Your task to perform on an android device: On the Joom app, search for women's shoes.
Image 0: 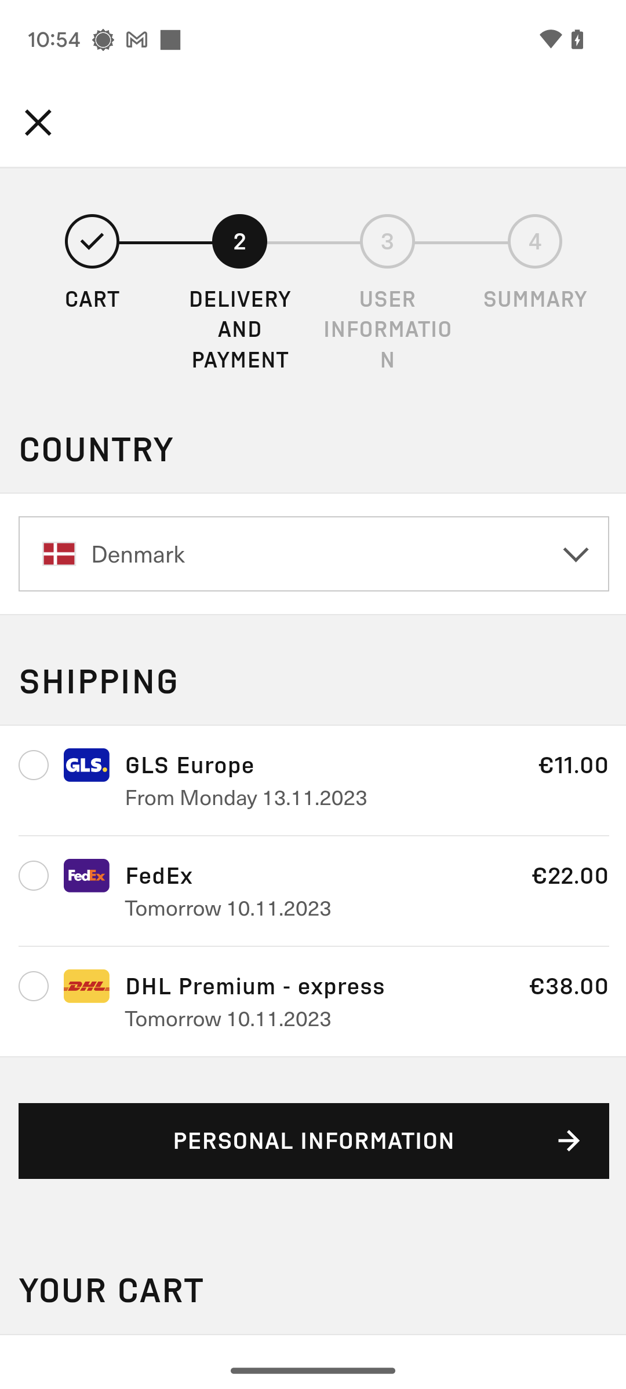
Open the Joom app.
Step 0: open app "Joom"
Image 1: 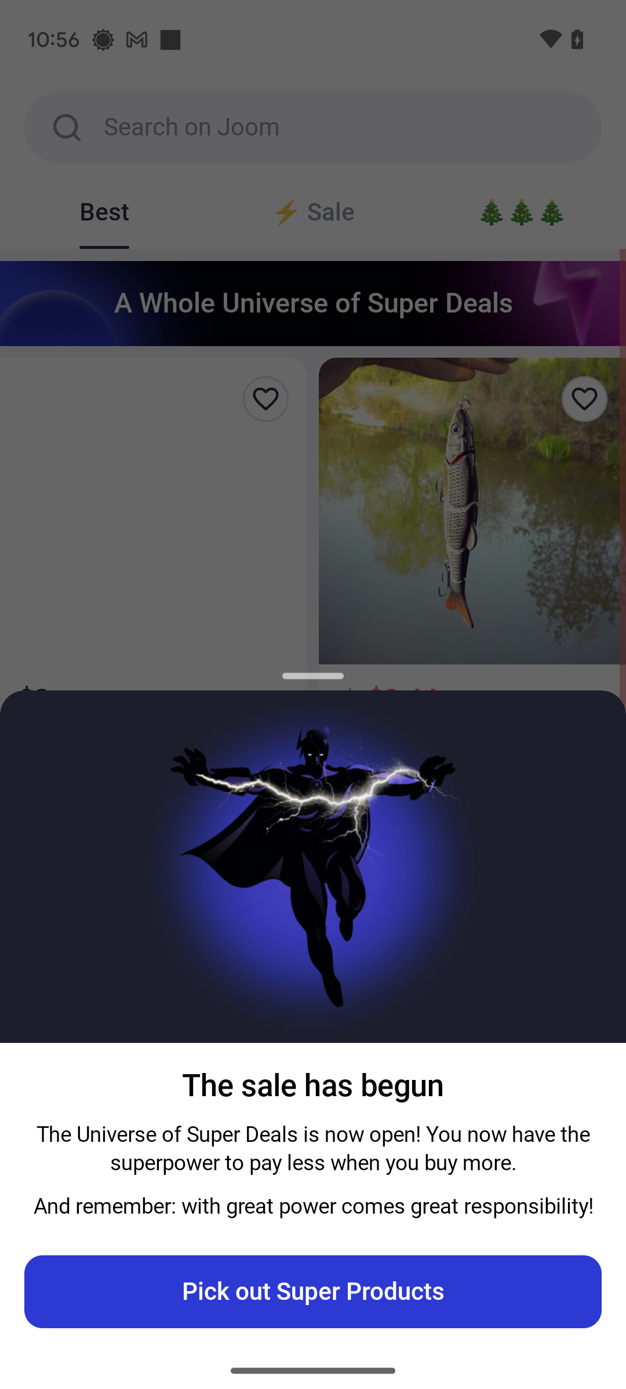
Open the Joom app.
Step 1: wait
Image 2: 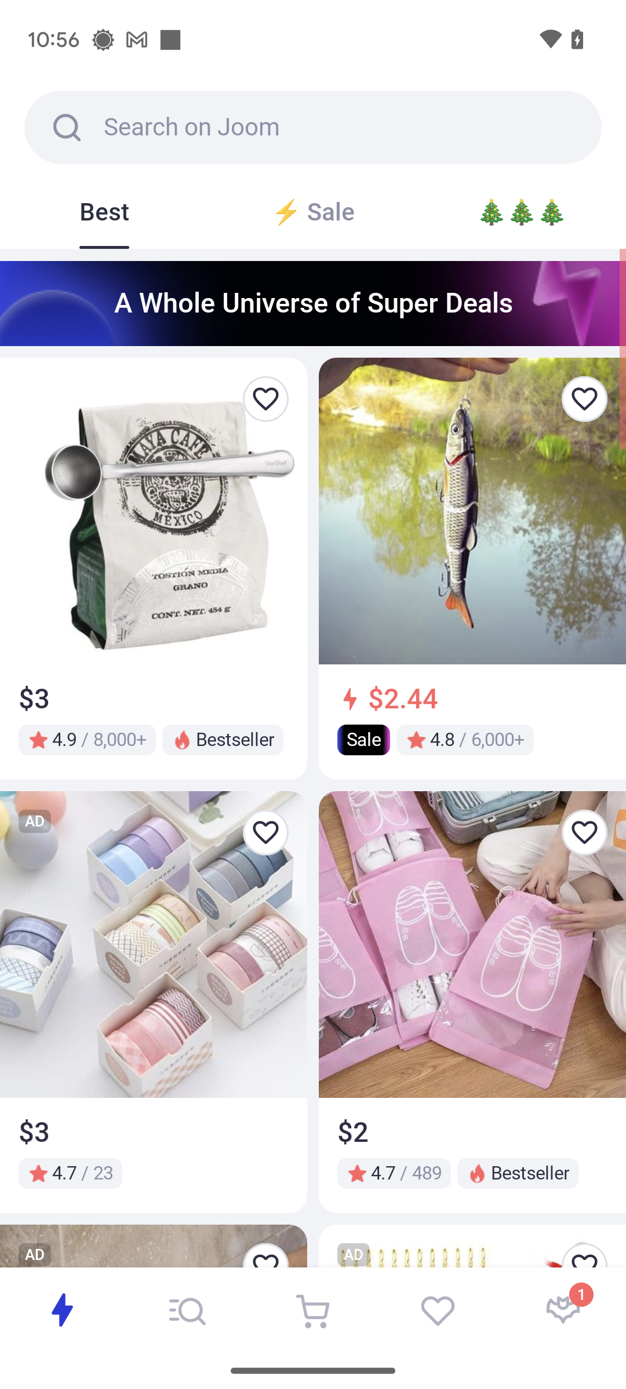
Click on the search bar at the top of the screen.
Step 2: click (352, 127)
Image 3: 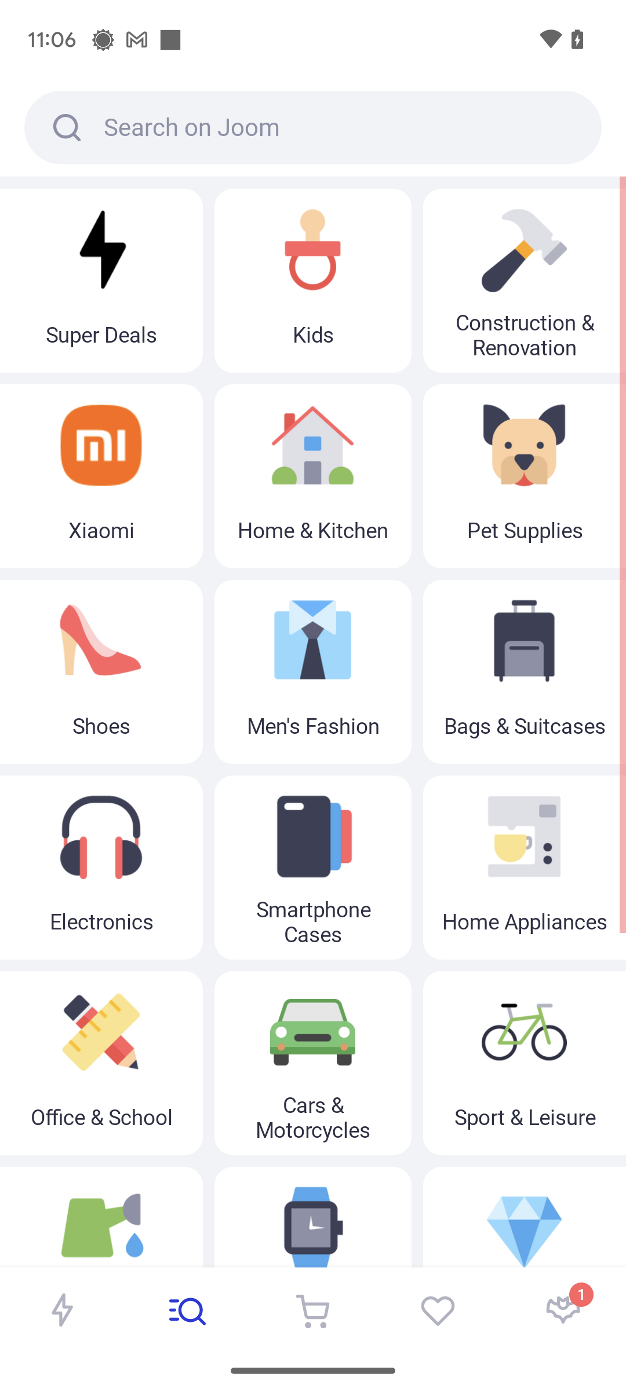
Click on the search bar at the top of the screen.
Step 3: click (352, 127)
Image 5: 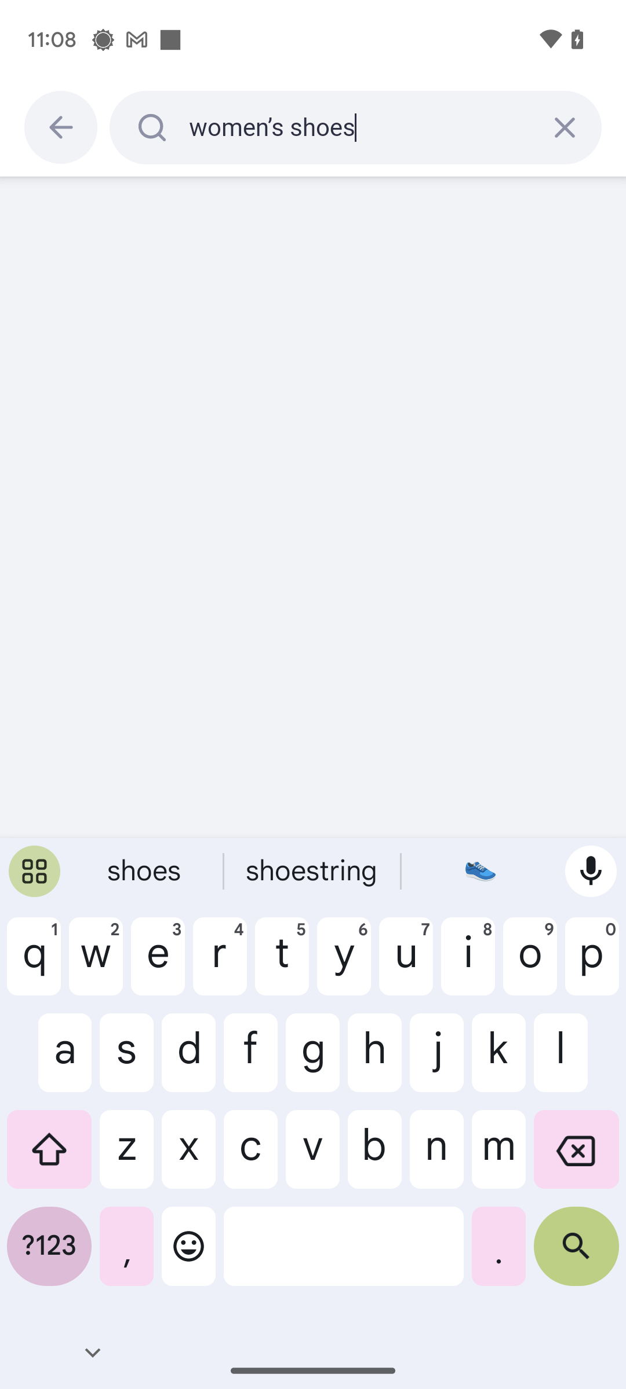
Click on the search button at the bottom-right of the keyboard.
Step 5: click (576, 1255)